Your task to perform on an android device: Start the stopwatch in the clock app
Image 0: 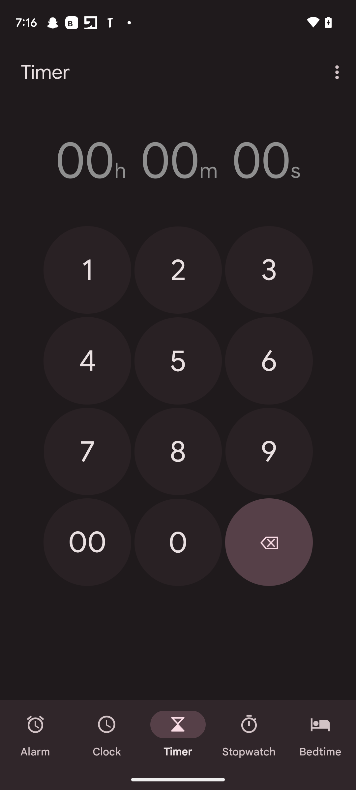
Click on the stopwatch button.
Step 0: click (249, 735)
Image 1: 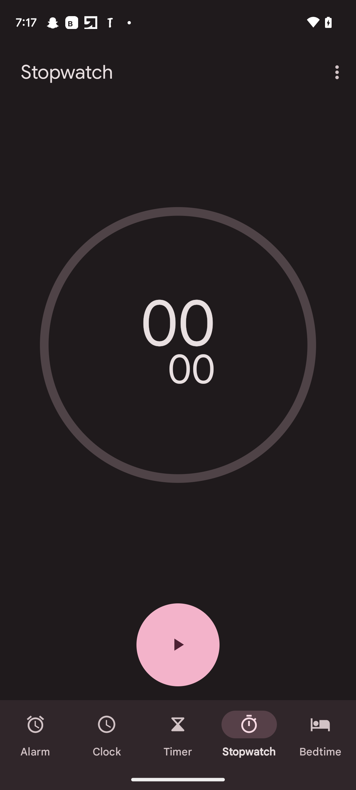
Click on the play button.
Step 1: click (178, 645)